Your task to perform on an android device: To ensure that I don't lose the DKID hammer drill machine, I want to add it to my wishlist using the DHgate app.
Image 0: 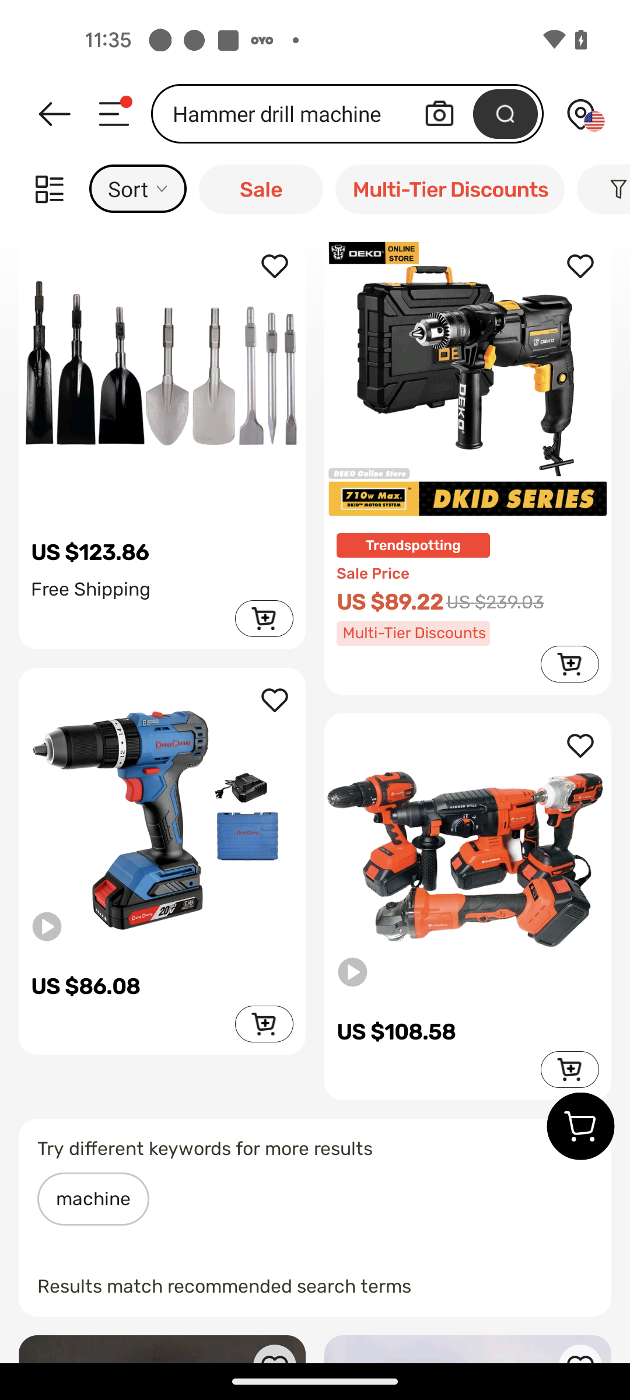
Click on the Heart icon at the DKID hammer drill machine
Step 0: click (576, 262)